Your task to perform on an android device: Our holiday will be spent in Germany. That is why I want to use All Currency Converter app to convert 7000 US dollars to euros.
Image 0: 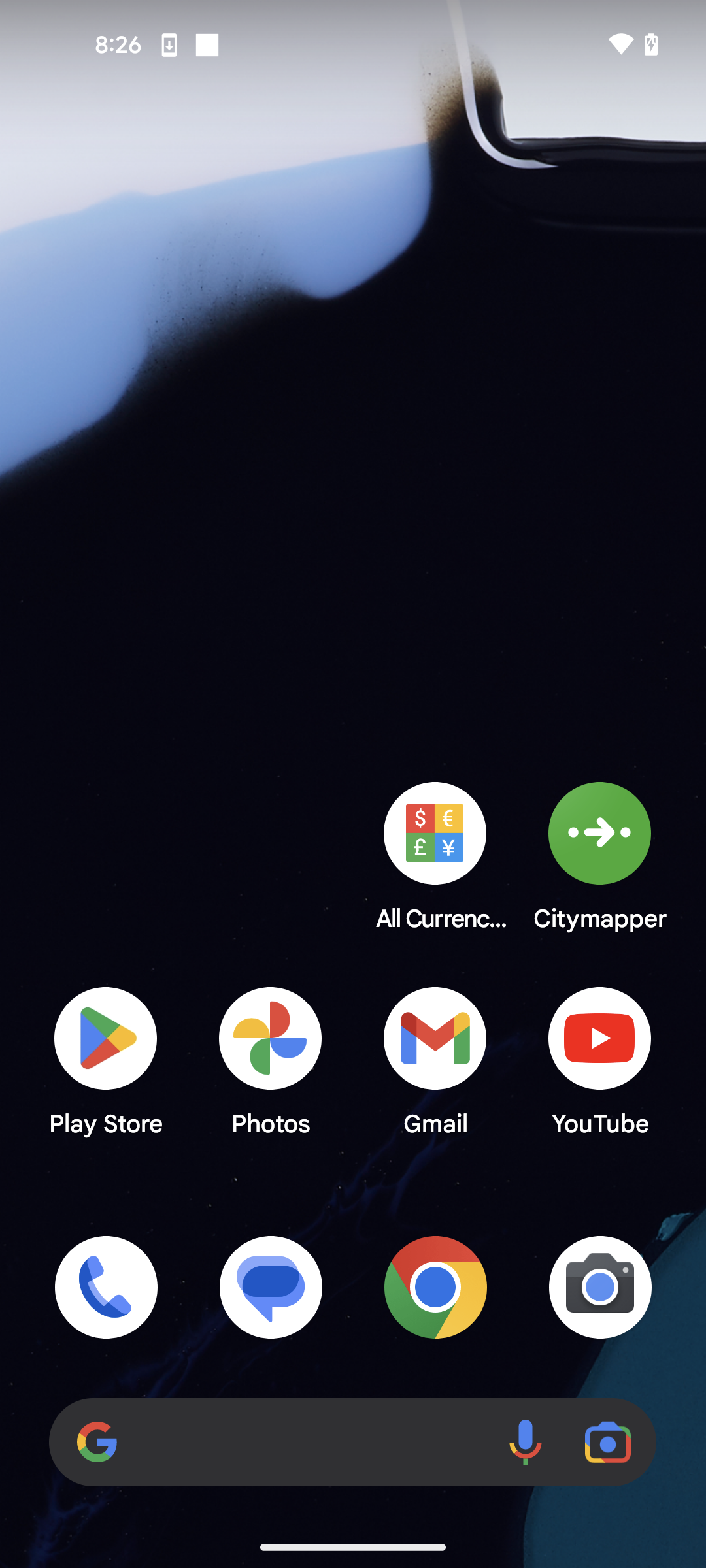
open the All Currency Converter app
Step 0: open app "All Currency Converter"
Image 1: 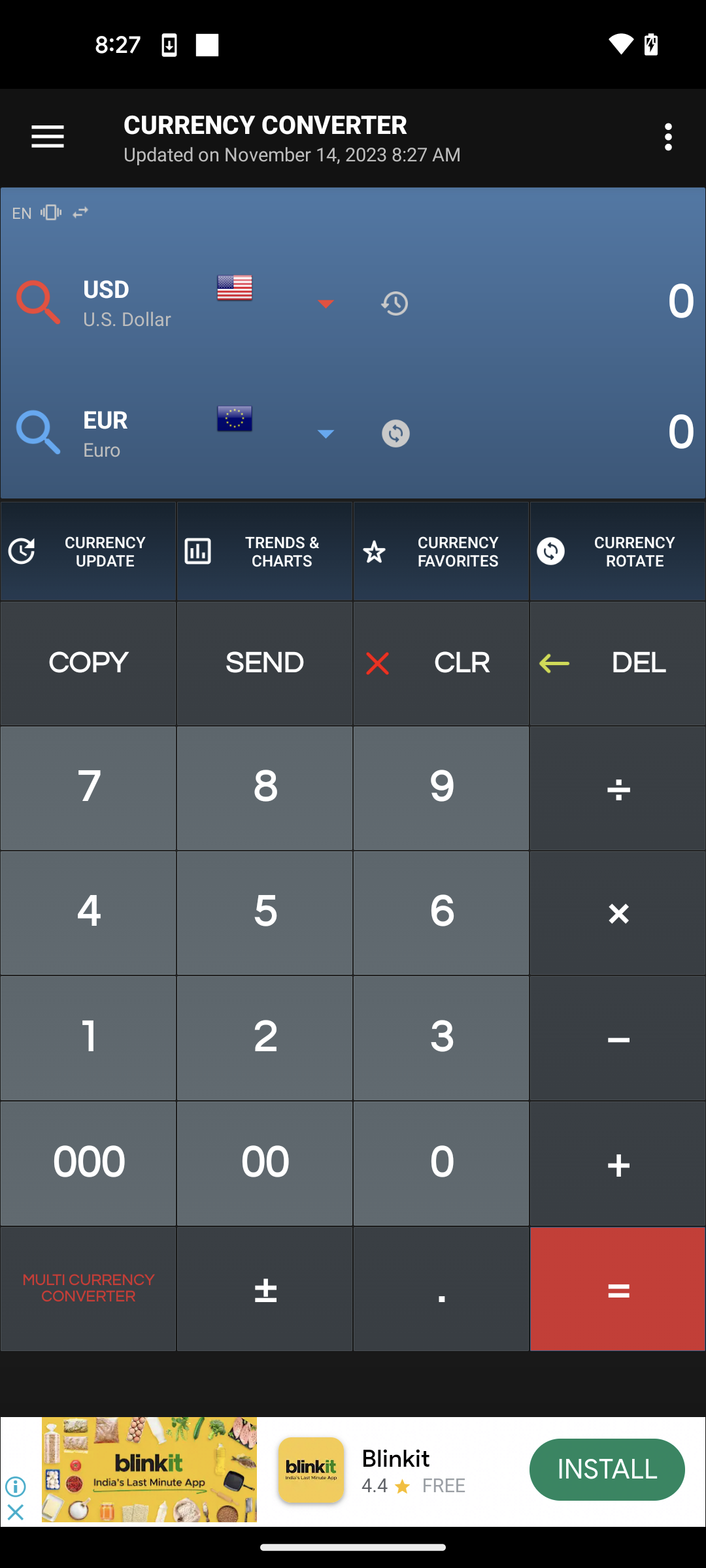
enter the value 7000
Step 1: click (84, 808)
Image 2: 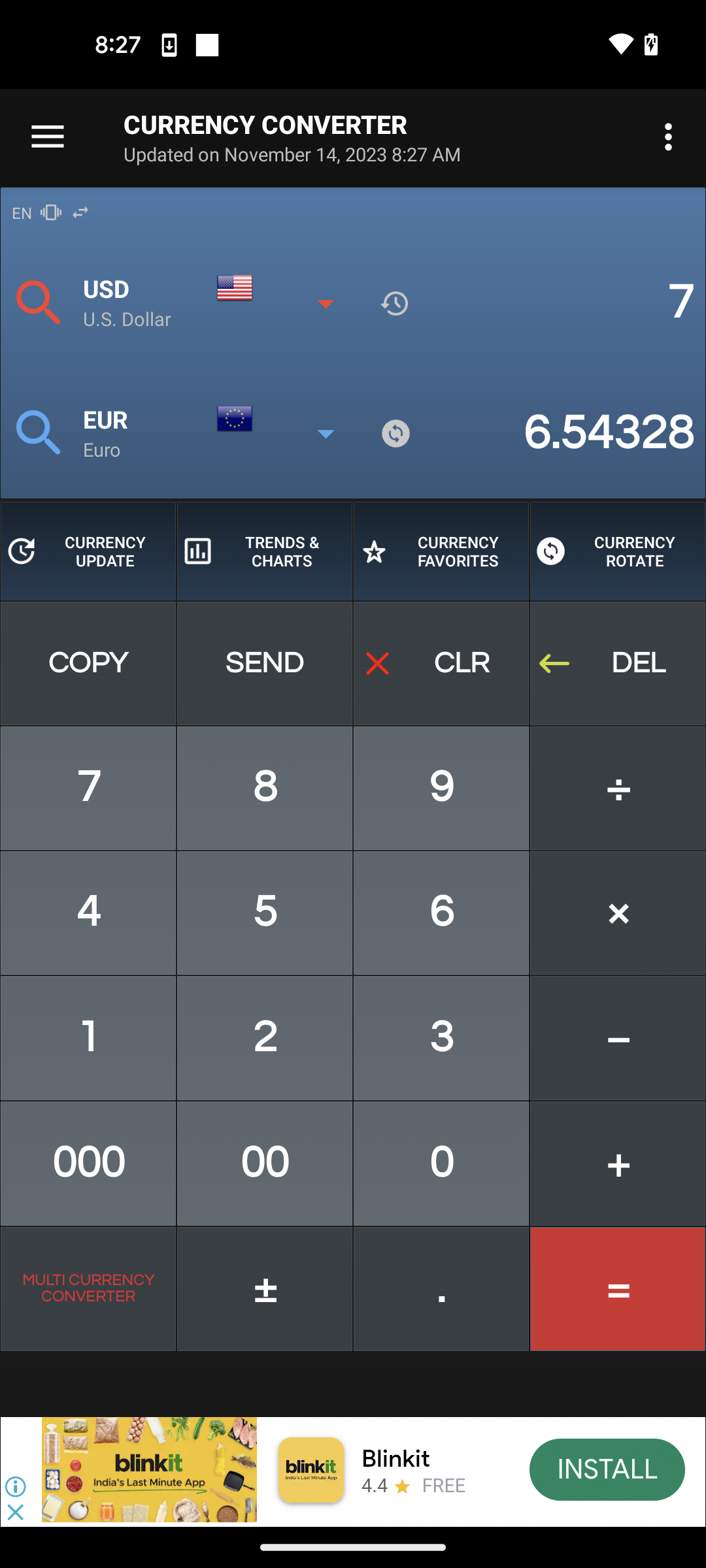
enter the value 7000
Step 2: click (88, 1164)